Your task to perform on an android device: Go through the saved trips and view the direction of the route.
Image 0: 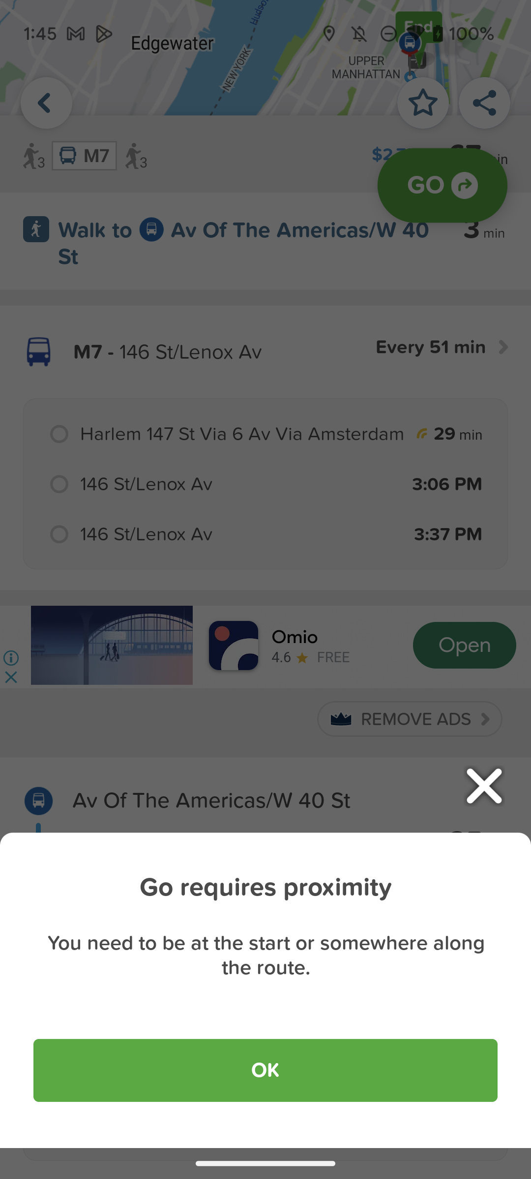
Go back to the screen
Step 0: press back button
Image 1: 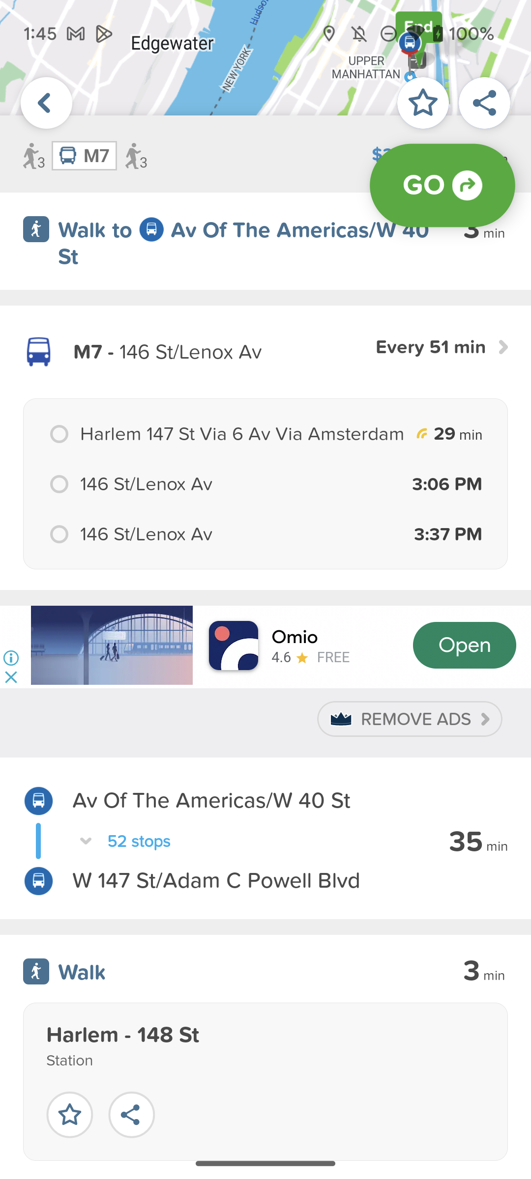
Go back to the screen
Step 1: press back button
Image 2: 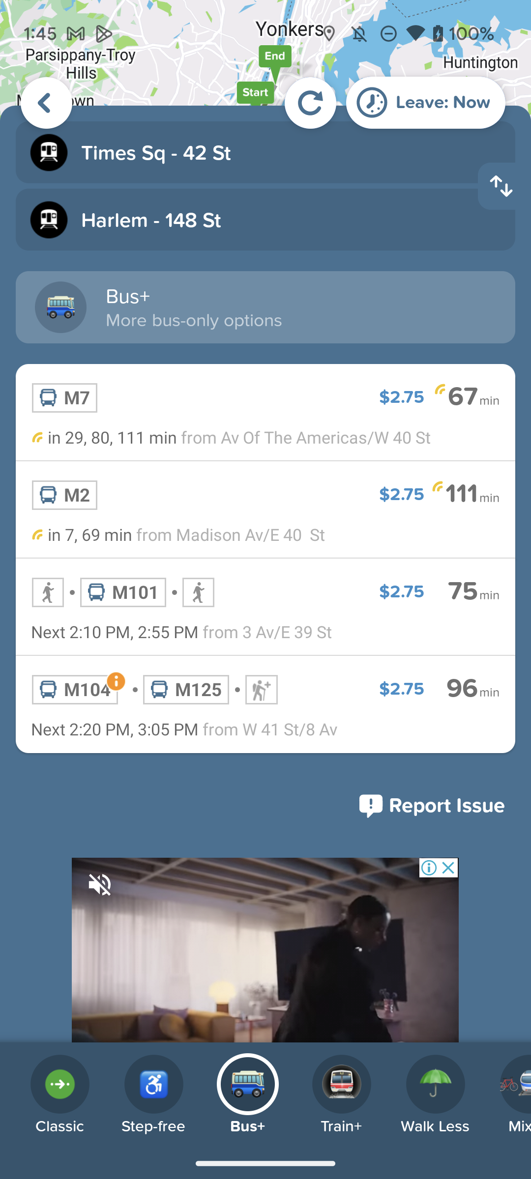
Go back to the screen
Step 2: press back button
Image 3: 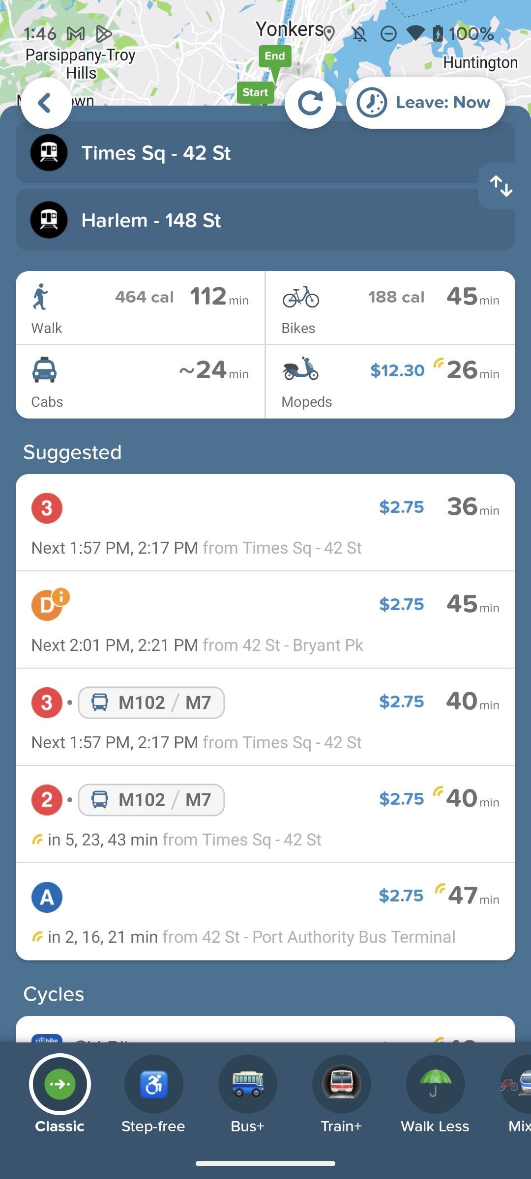
Go back to the screen
Step 3: press back button
Image 6: 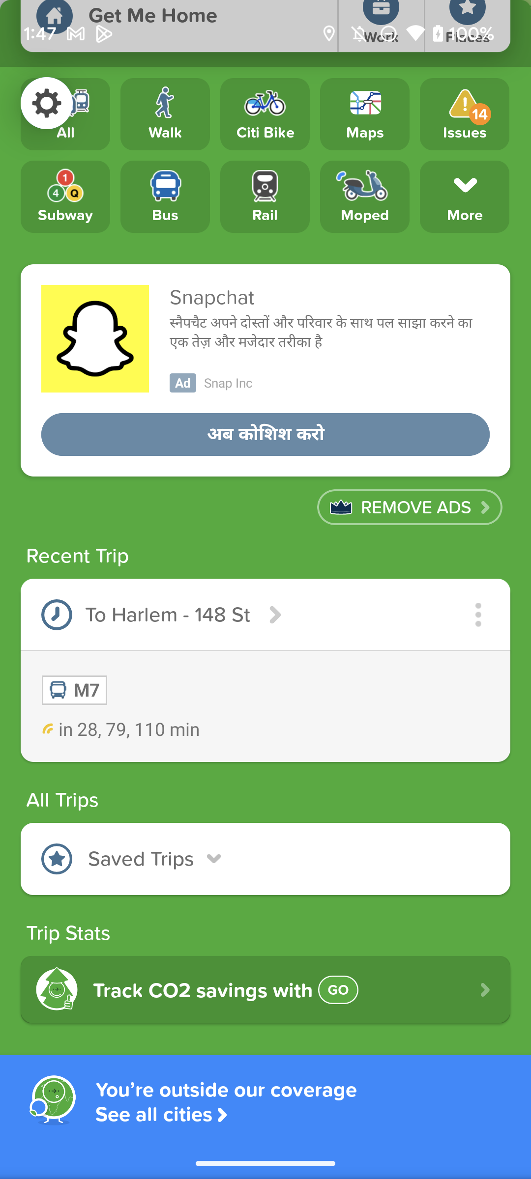
Click on the saved trips option
Step 6: click (154, 859)
Image 7: 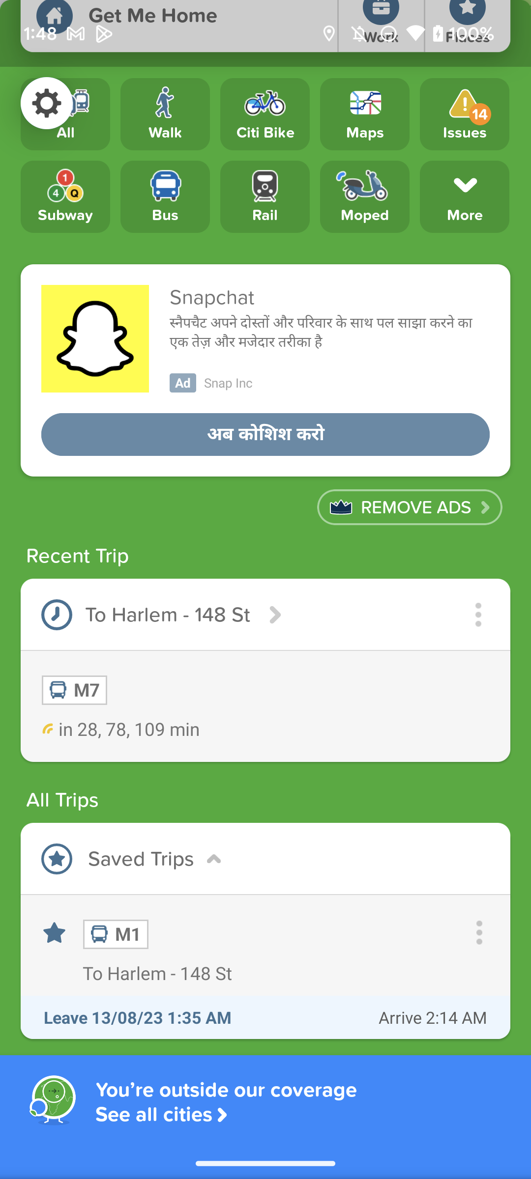
click on the M1 trip option
Step 7: click (89, 936)